Your task to perform on an android device: I want to meditate on my own in the morning like Do stress at your Desk type because I know this is very helpful for me to reduce my stress
Image 0: 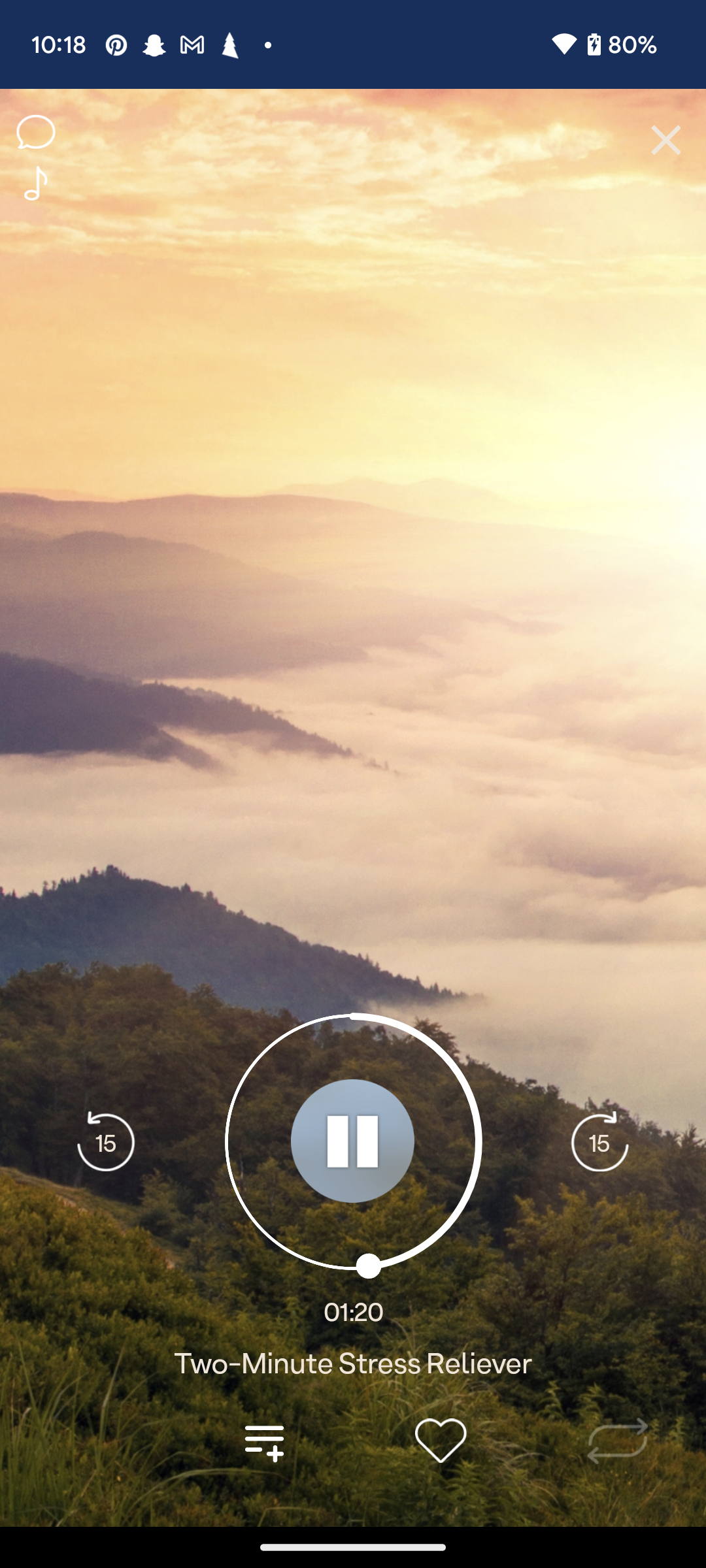
Go back to the screen
Step 0: press back button
Image 1: 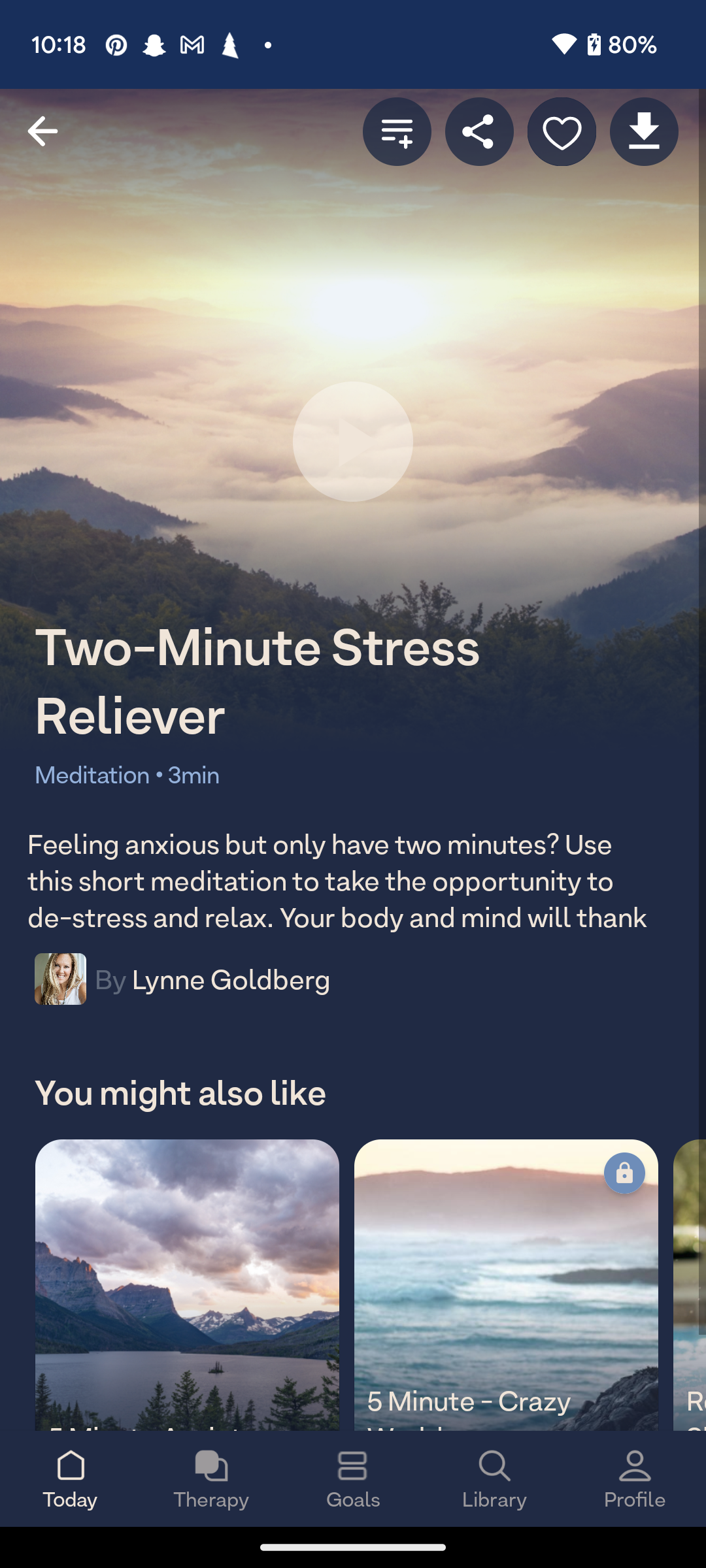
Click on the search icon 
Step 1: click (479, 1484)
Image 2: 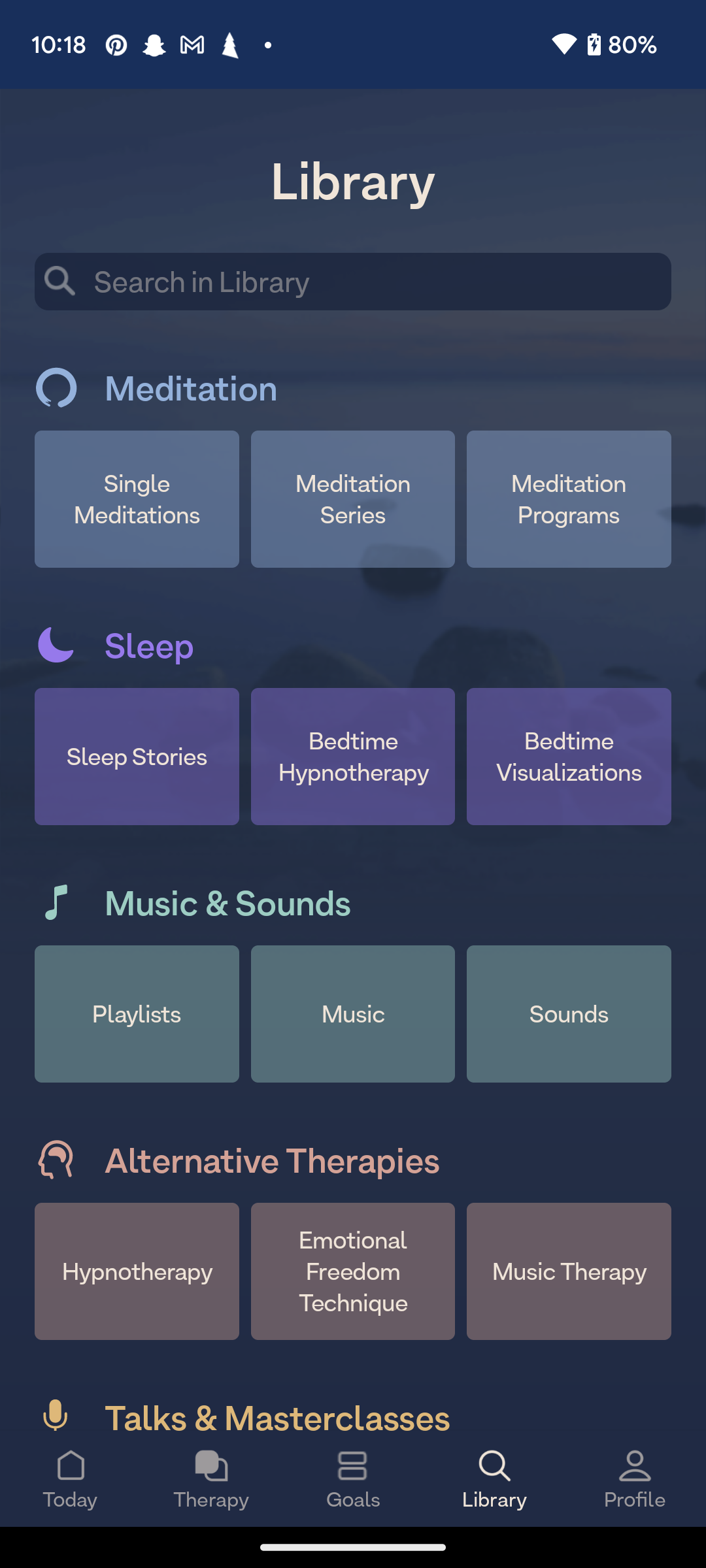
Click on the Single meditation option 
Step 2: click (137, 498)
Image 3: 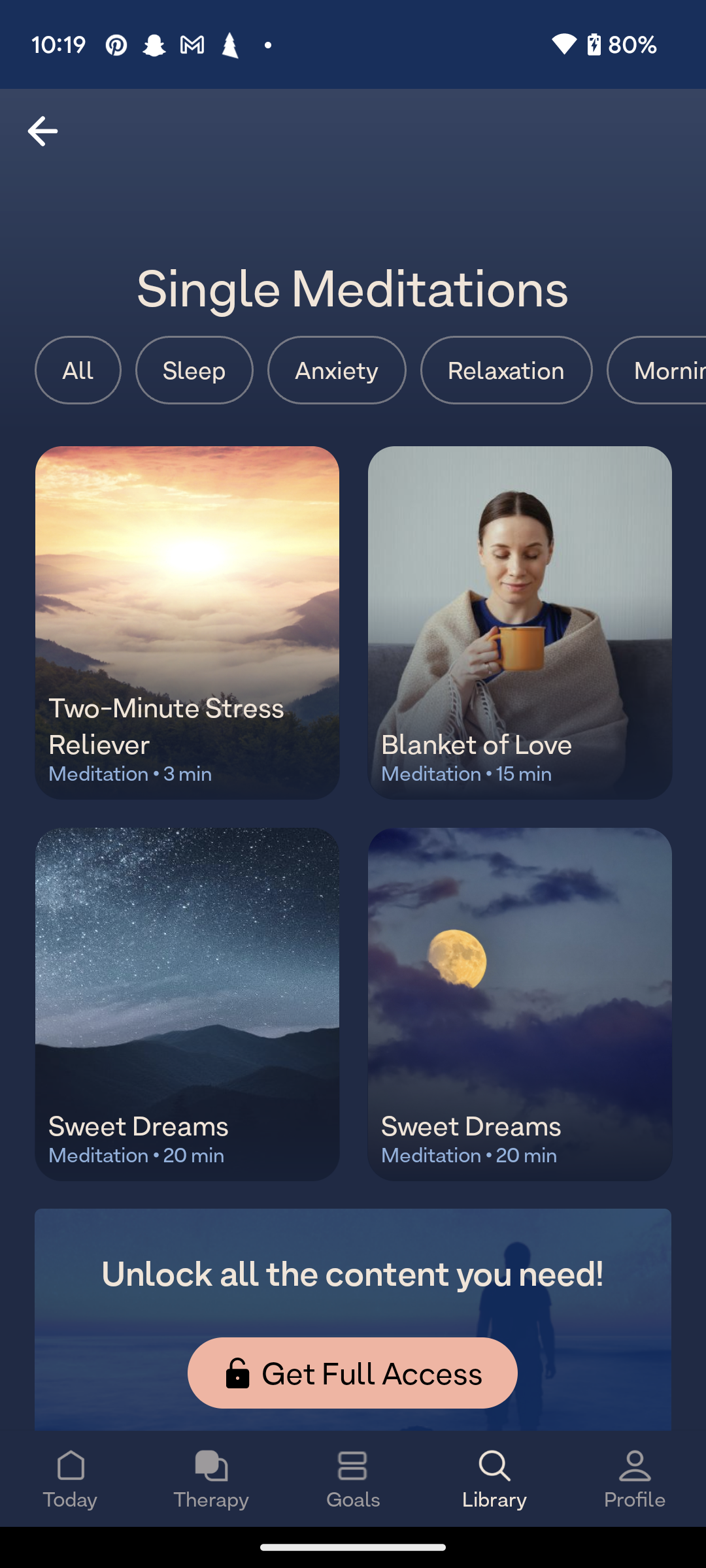
Scroll up to view the Do stress at your Desk sounds
Step 3: scroll down
Image 4: 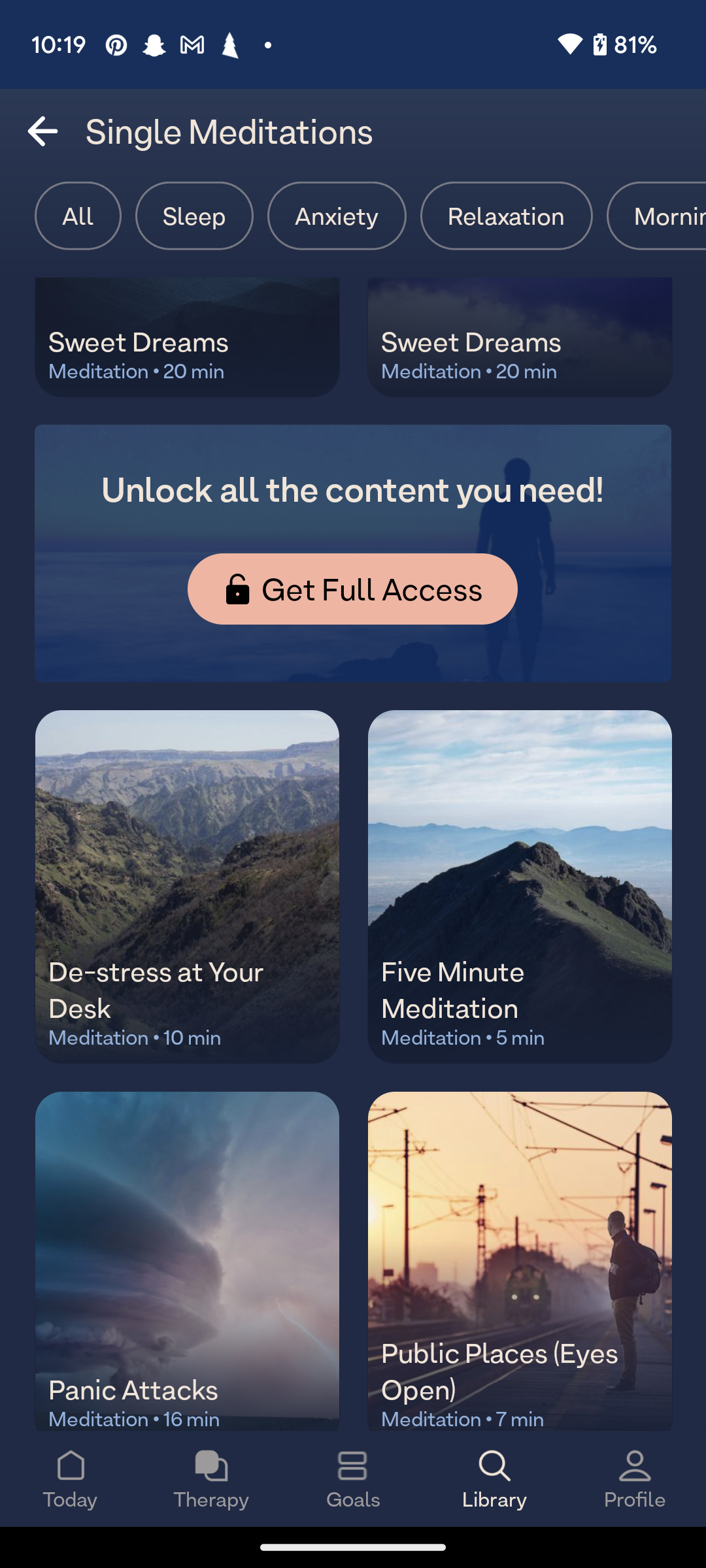
Click on the Do stress at your Desk 
Step 4: click (105, 843)
Image 5: 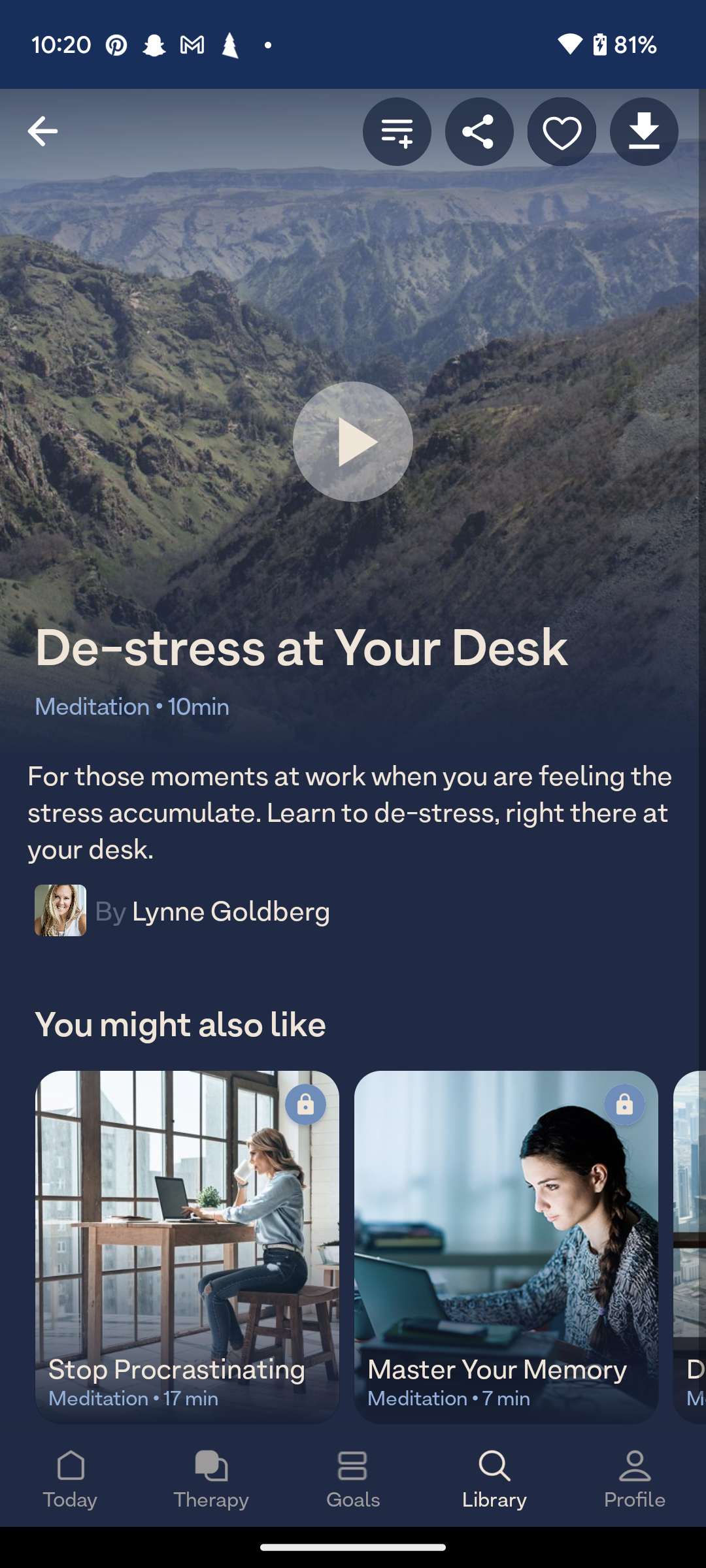
Click on the play icon 
Step 5: click (357, 441)
Image 6: 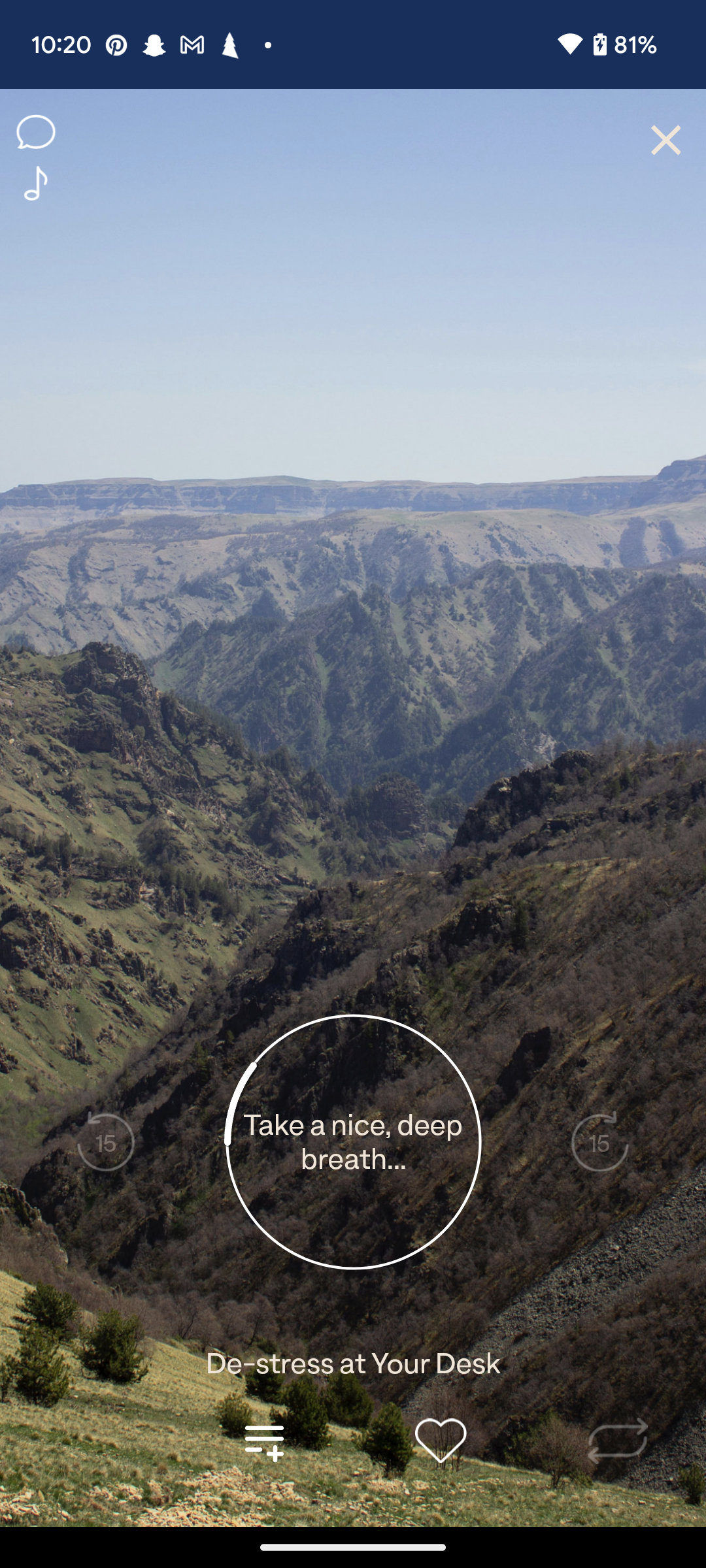
Click on the play icon 
Step 6: wait